Your task to perform on an android device: I want to save the current recording in the recording folder 2 In the Sound Recorder Plus app with the title Morning Vibes.
Image 0: 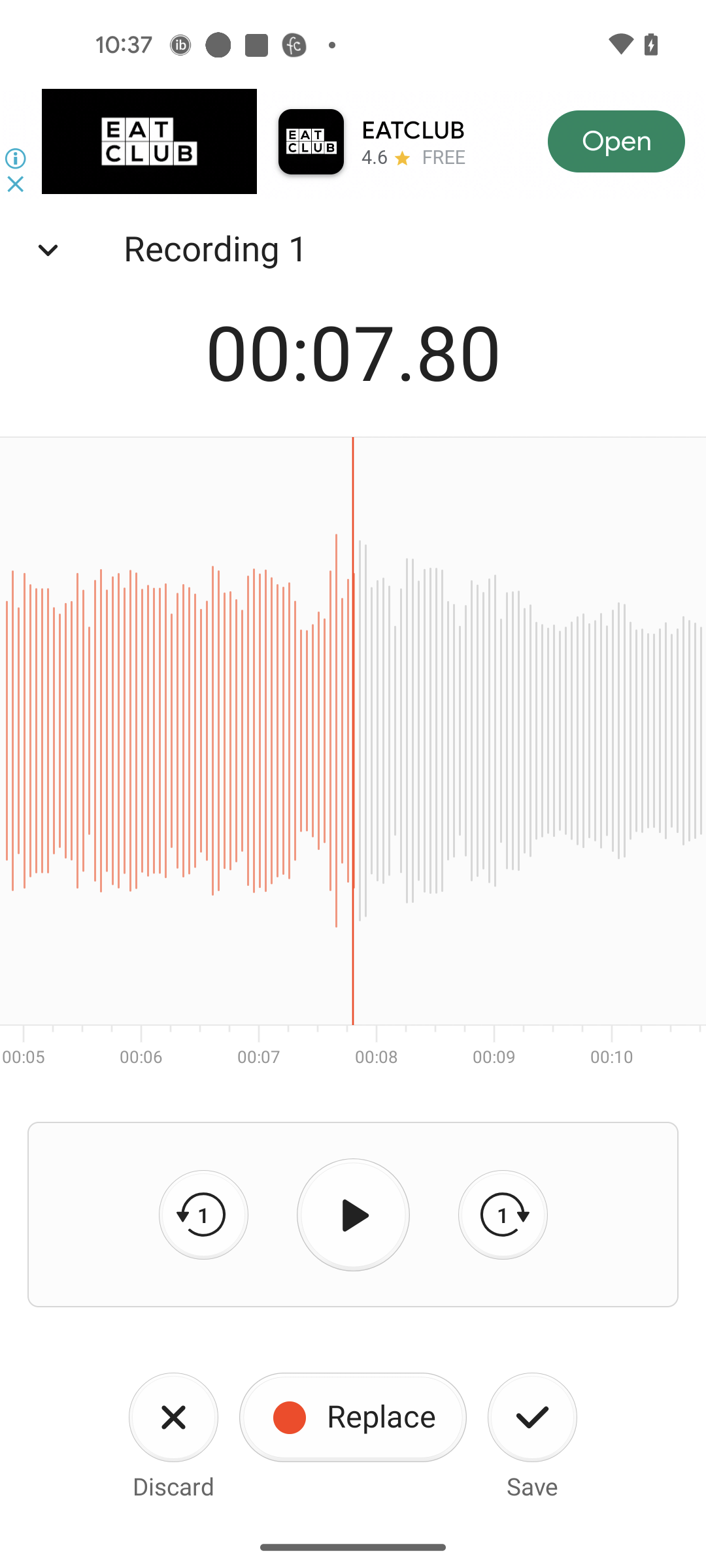
Click on the Save option
Step 0: click (532, 1436)
Image 1: 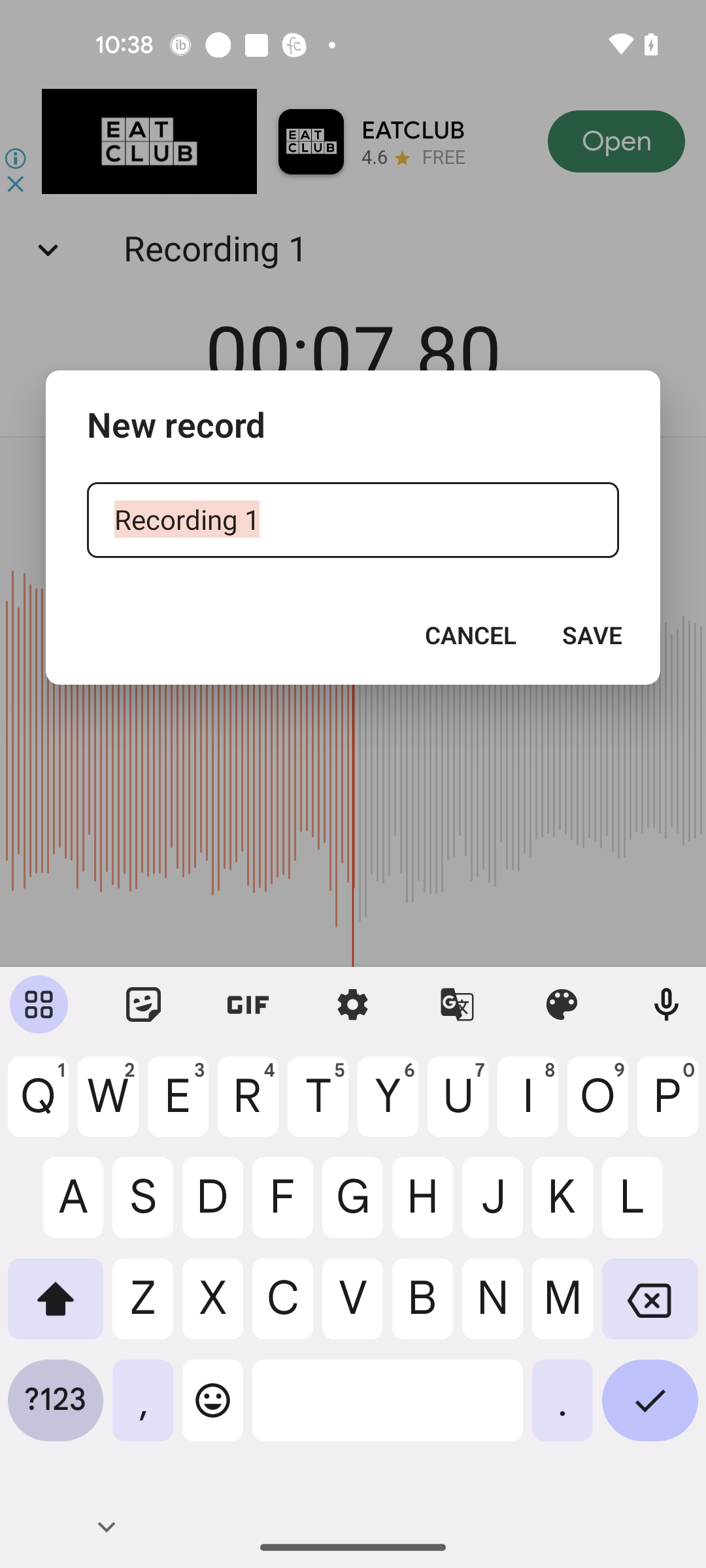
Add the title as Morning Vibes
Step 1: type "Morning Vibes"
Image 2: 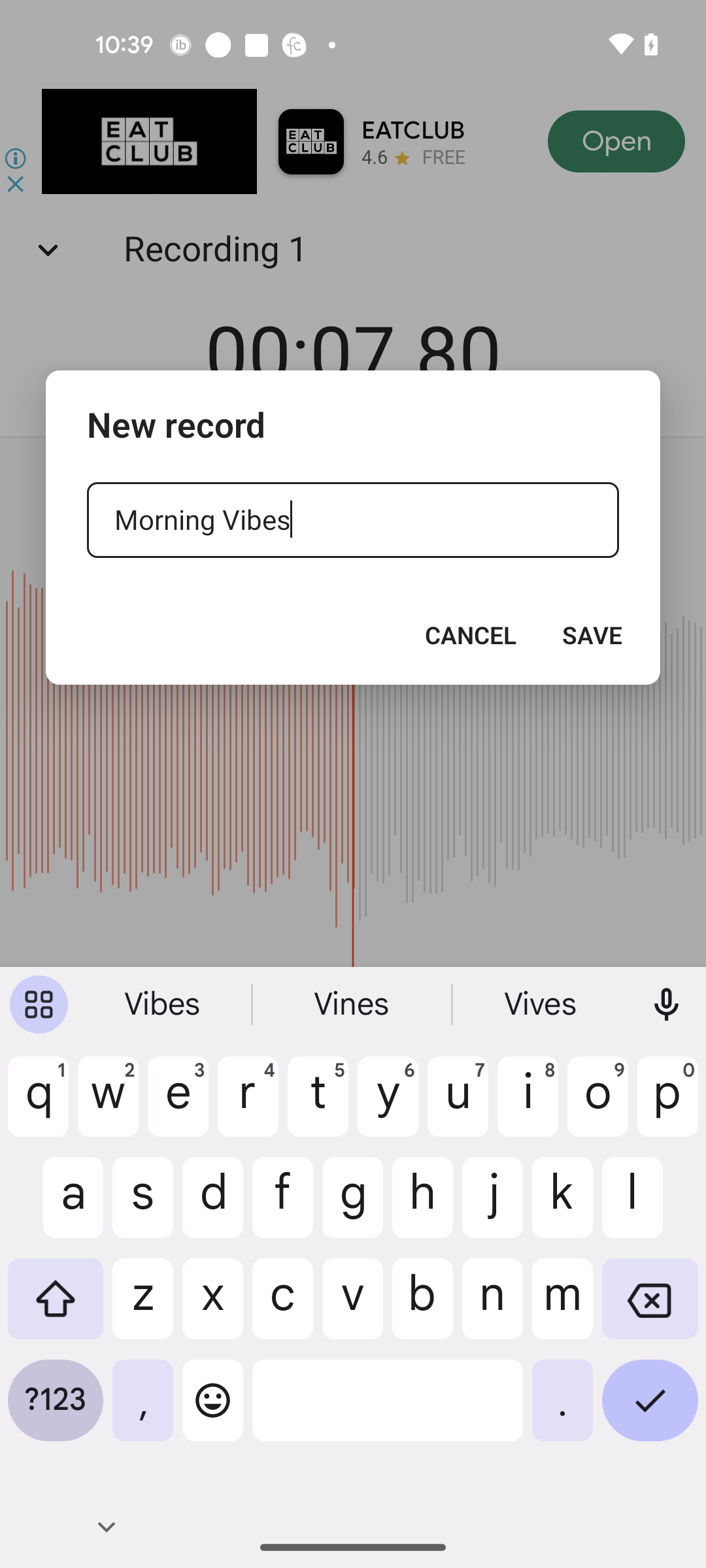
Click on the save option
Step 2: click (591, 635)